Your task to perform on an android device: Check out the specifics & details of the first suggested product. The Art Of War
Image 0: 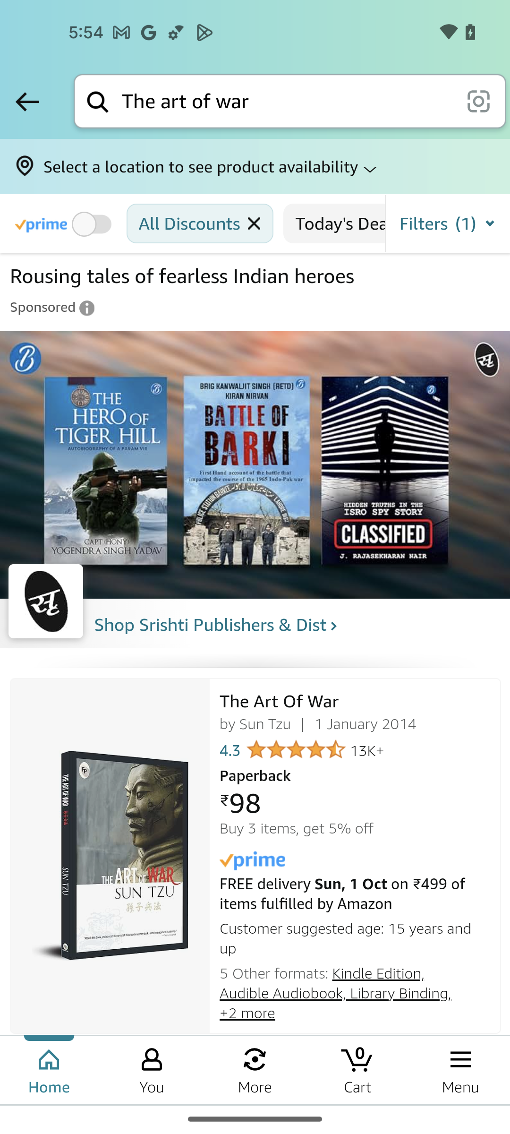
click on the first suggested product
Step 0: click (265, 723)
Image 1: 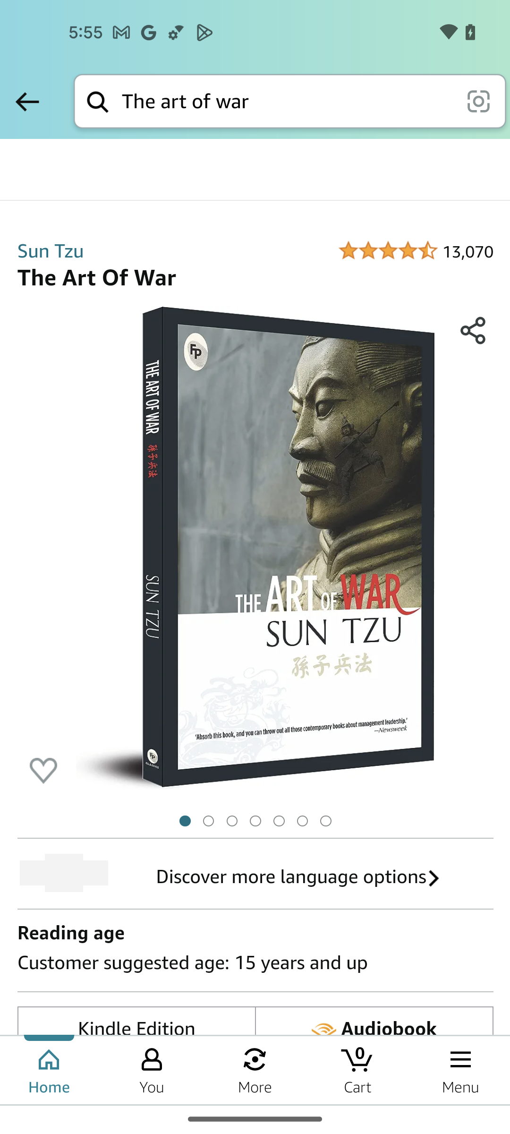
scroll down to see all the specifications & details
Step 1: scroll down
Image 2: 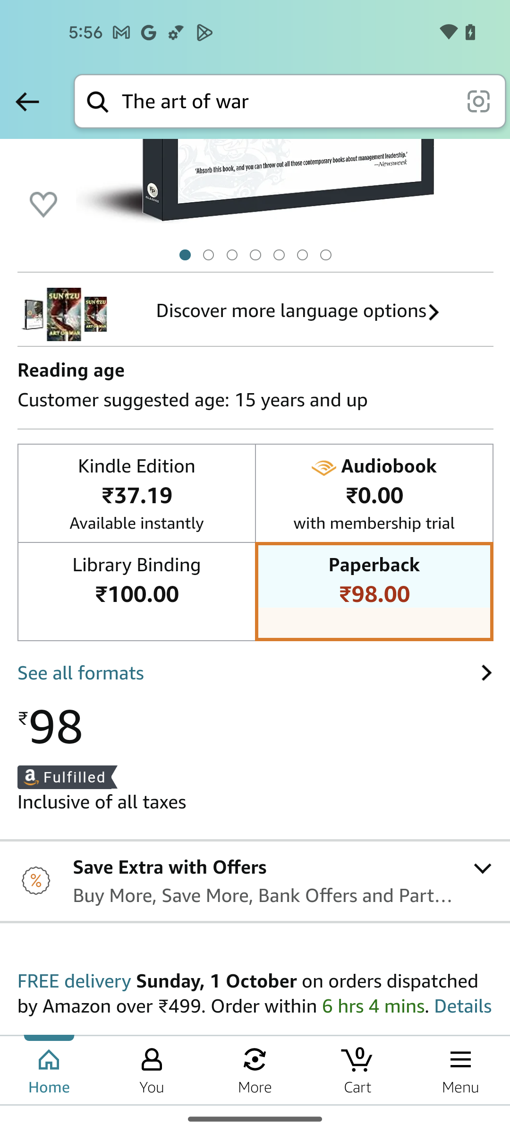
scroll down to see all the specifications & details
Step 2: scroll down
Image 3: 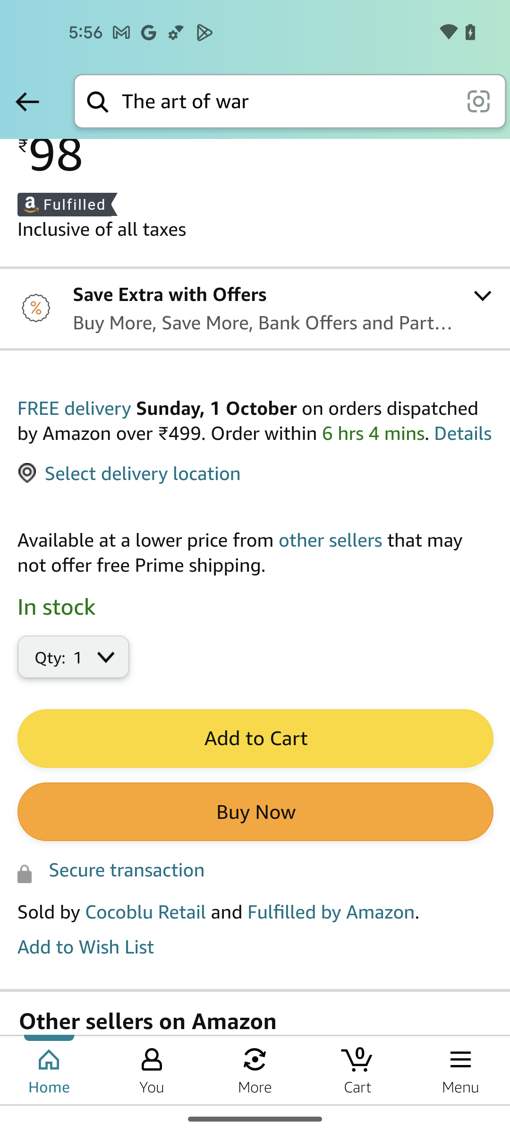
scroll down to see all the specifications & details
Step 3: scroll down
Image 4: 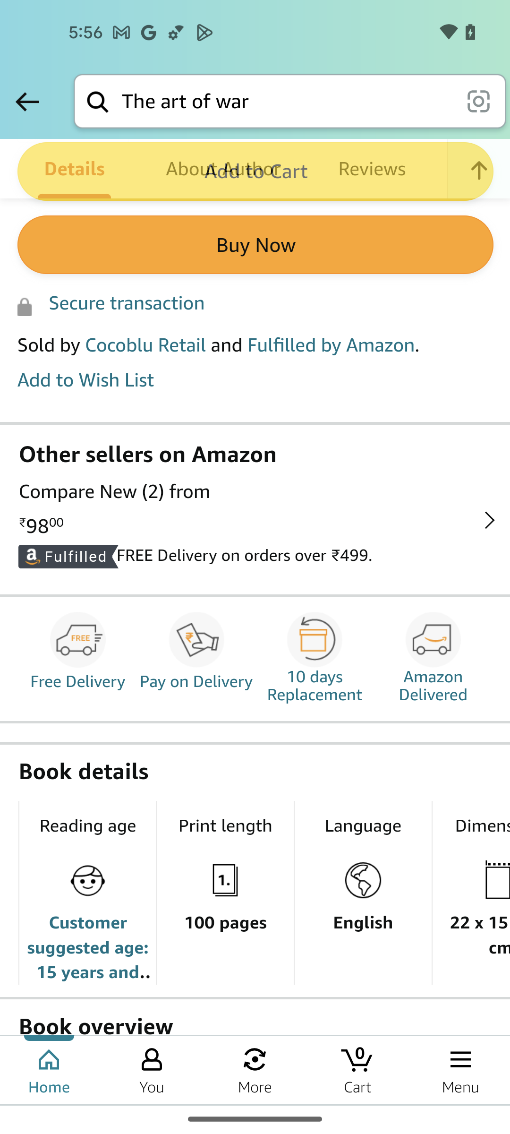
scroll down to see all the specifications & details
Step 4: scroll down